Your task to perform on an android device: I'm interested in Nike Waffle Debut, so browse these shoes in the Nike app.
Image 0: 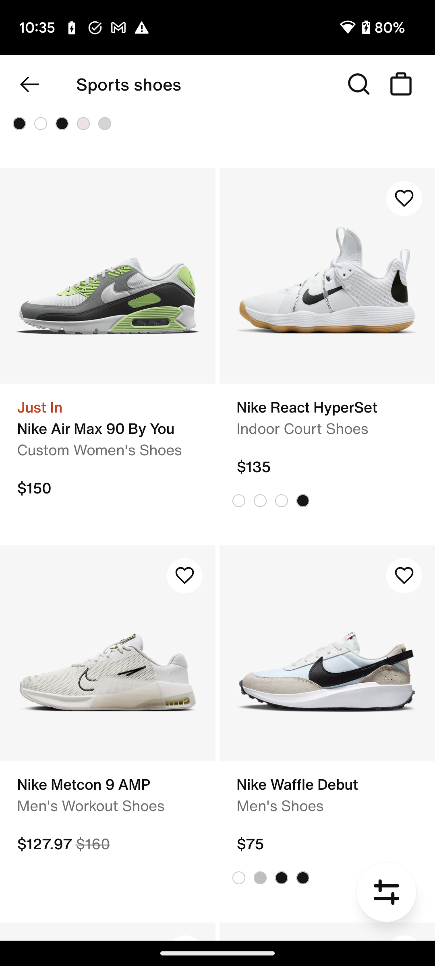
Click on the Nike Waggle Debut shoes to browse these shoes.
Step 0: click (327, 734)
Image 1: 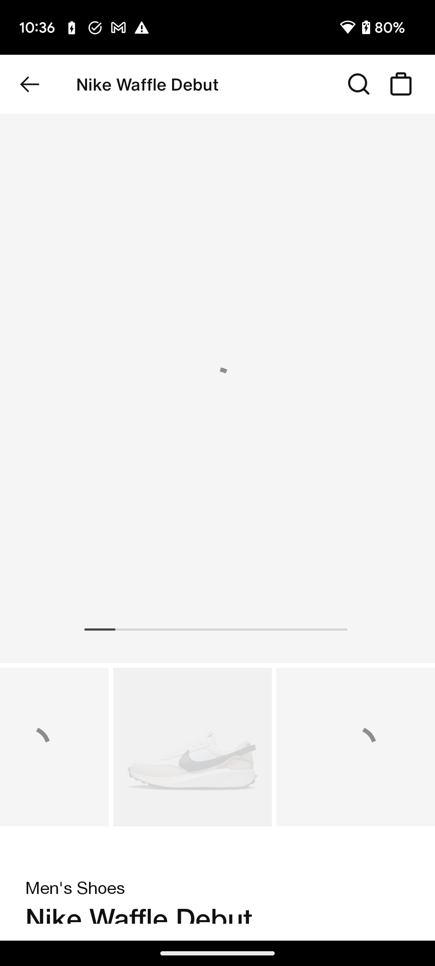
Click on the Nike Waggle Debut shoes to browse these shoes.
Step 1: wait